Your task to perform on an android device: Open Sound Recorder Plus app , Play the Current recorded video and rewind for 3 sec
Image 0: 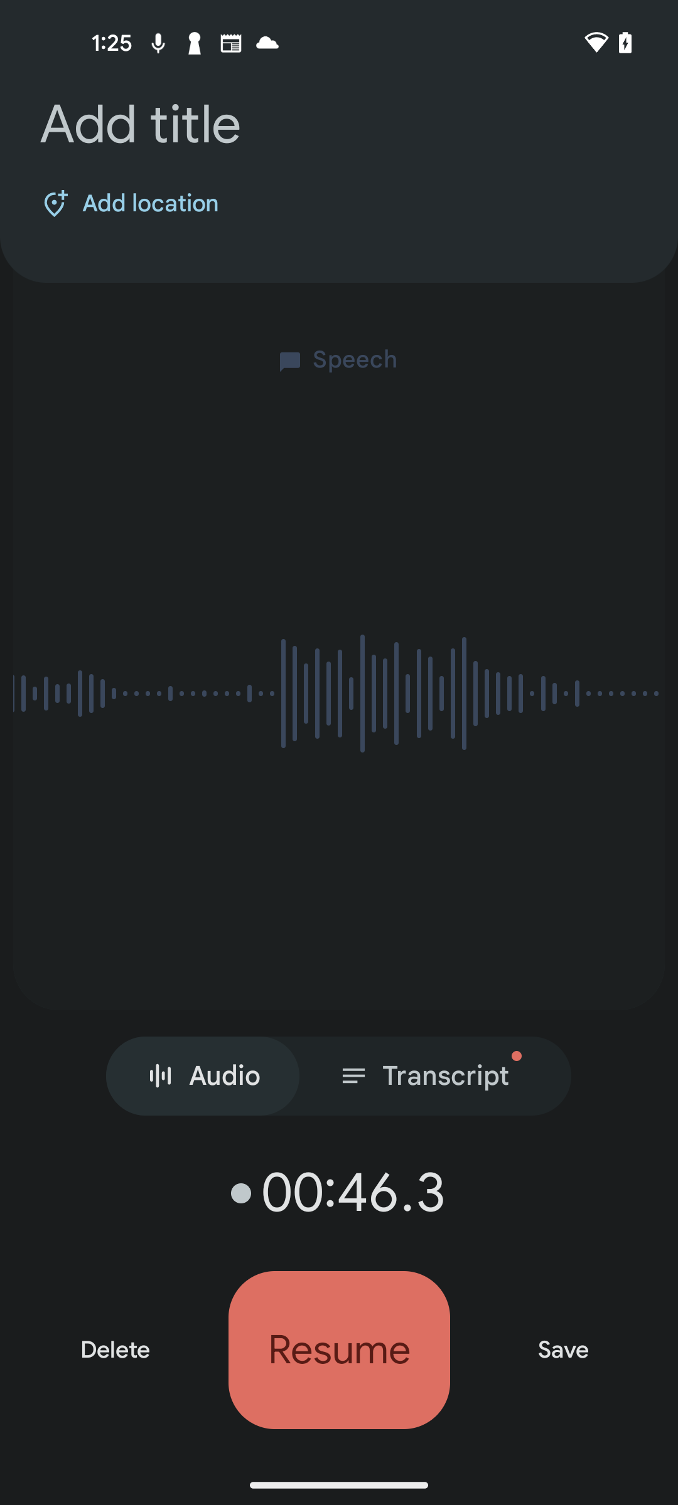
Open Sound Recorder Plus app
Step 0: open app "Sound Recorder Plus"
Image 1: 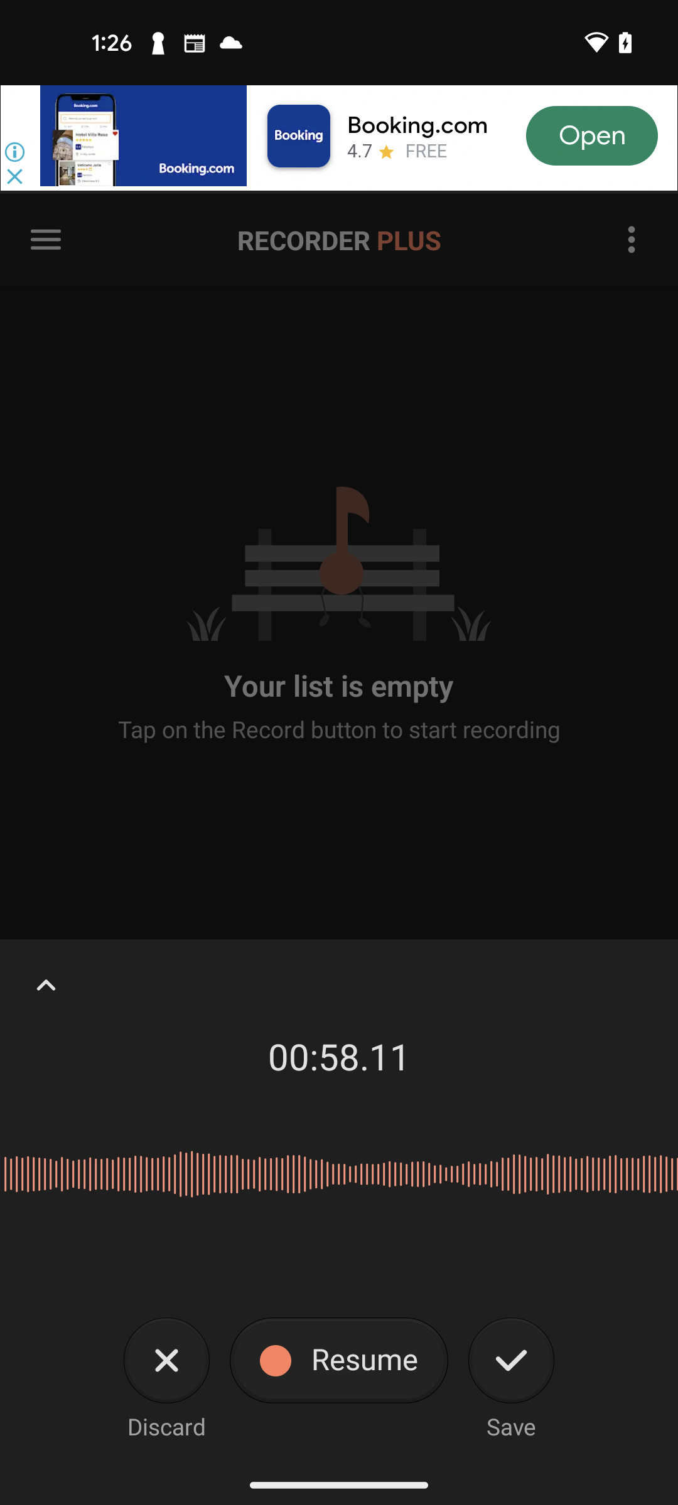
Click on the up arrow key 
Step 1: click (45, 985)
Image 2: 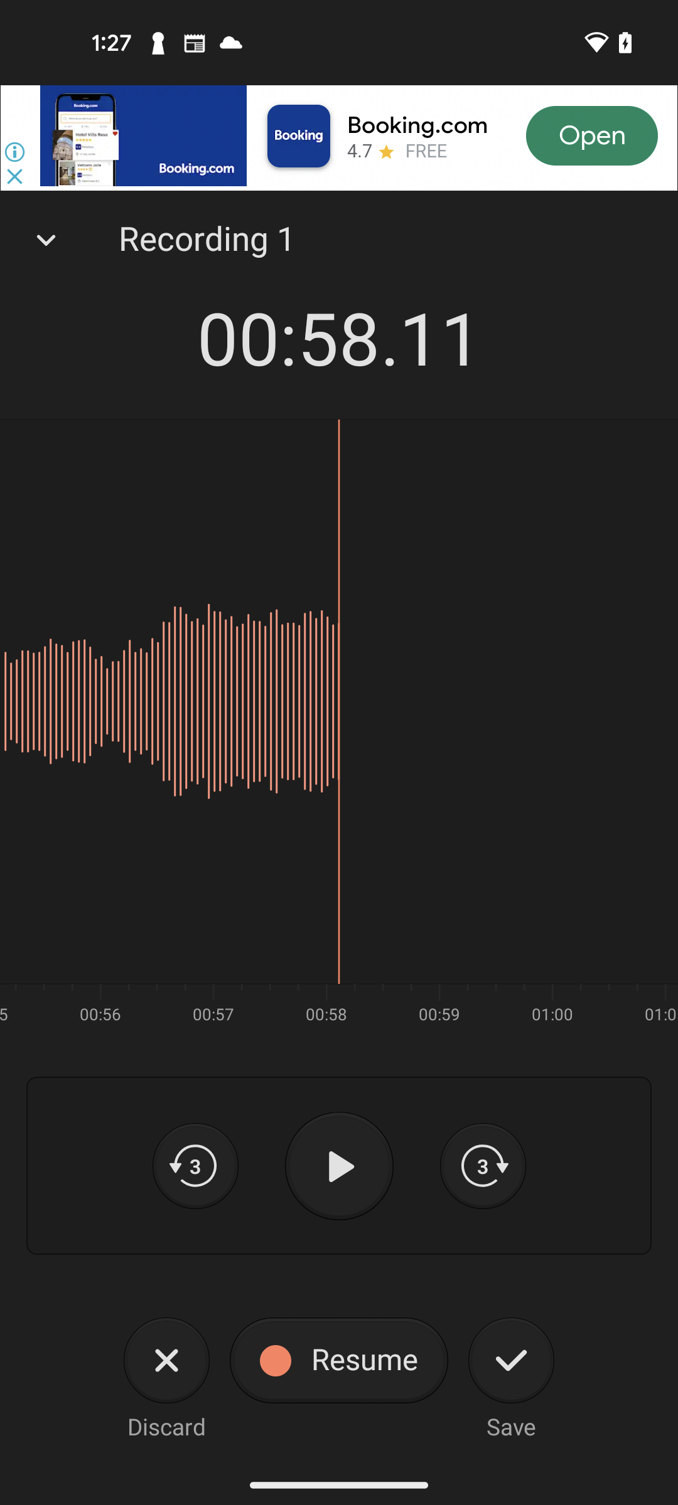
Click on the Play button 
Step 2: click (339, 1166)
Image 3: 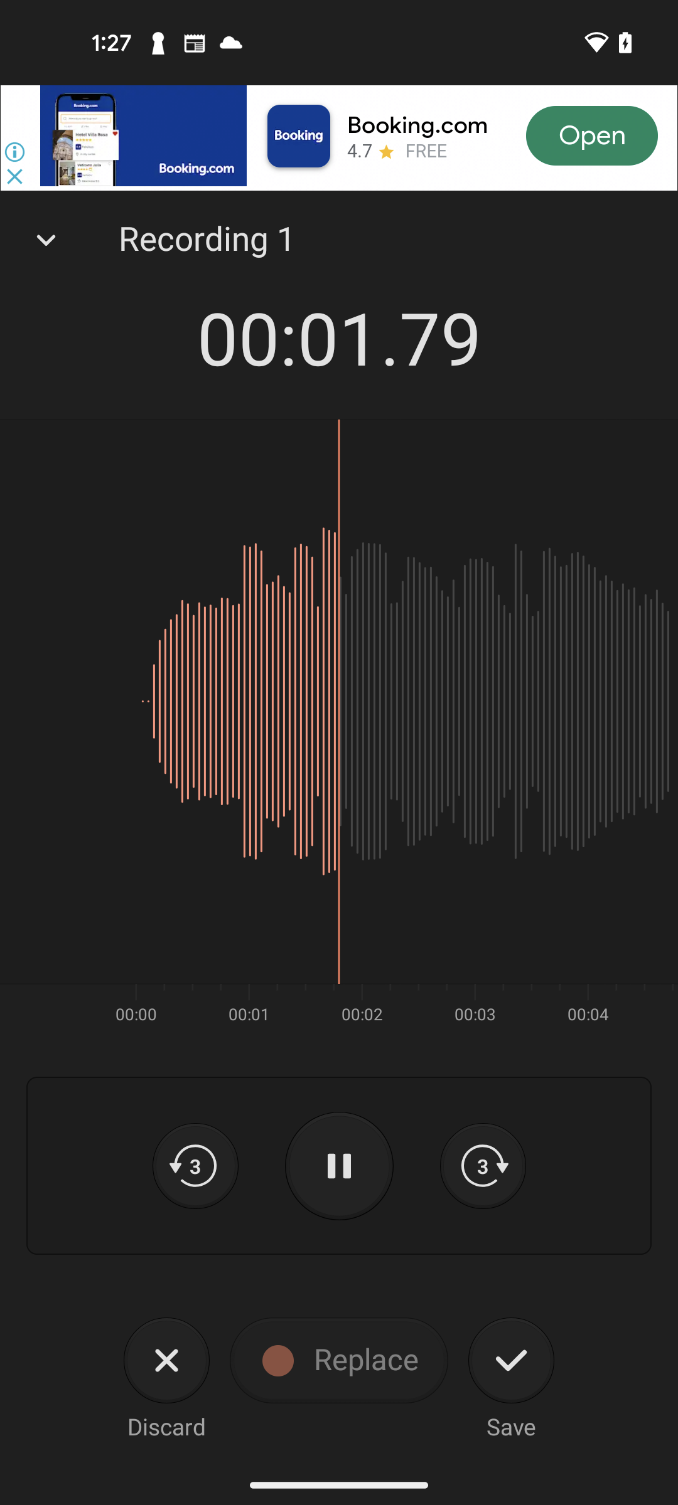
Click on the 3 sec rewind icon
Step 3: click (195, 1166)